Your task to perform on an android device: Watch the video How to Make a Workbench DIY Woodworking to find out more about woodworking and to gain new ideas about it.
Image 0: 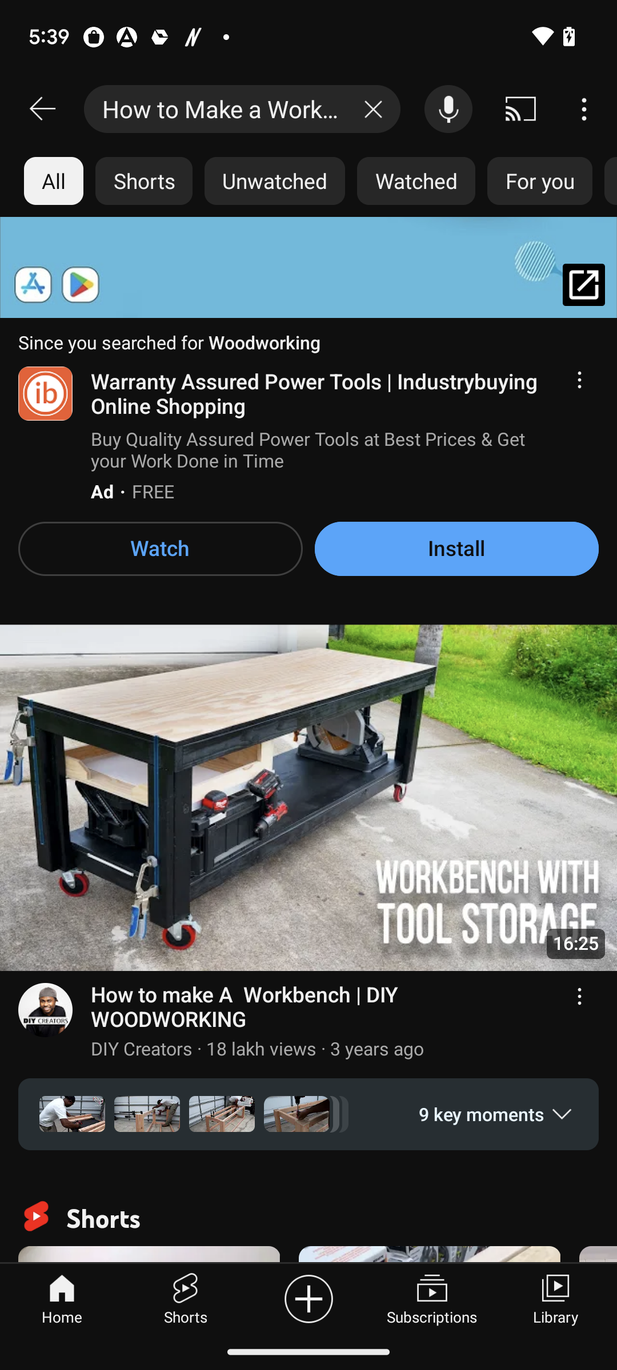
Click on How to make A Workbench Video
Step 0: click (308, 851)